Your task to perform on an android device: I would like to use office app to add a animation named "faded zoom" in to the presentation slide 
Image 0: 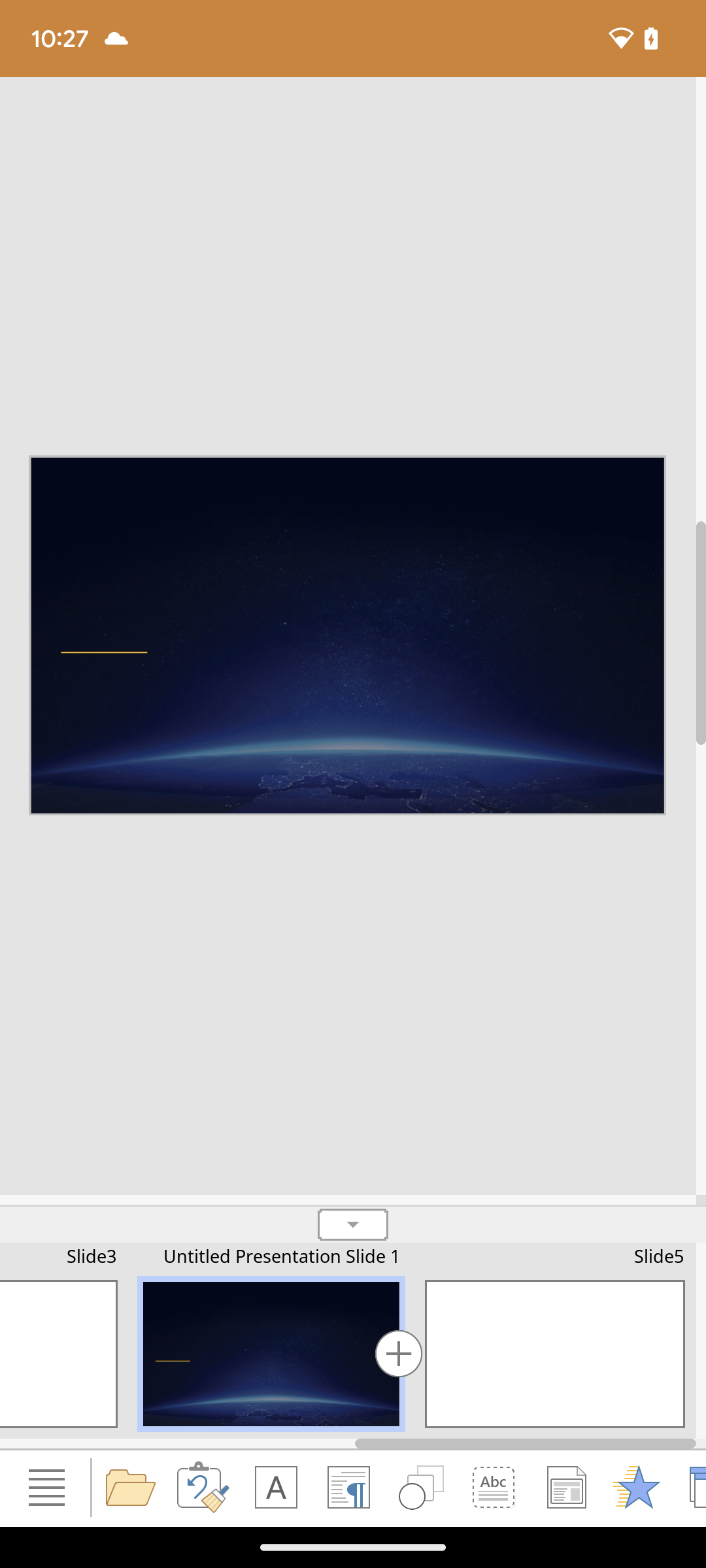
click on the burger menu button at lower left corner of the screen 
Step 0: click (353, 802)
Image 1: 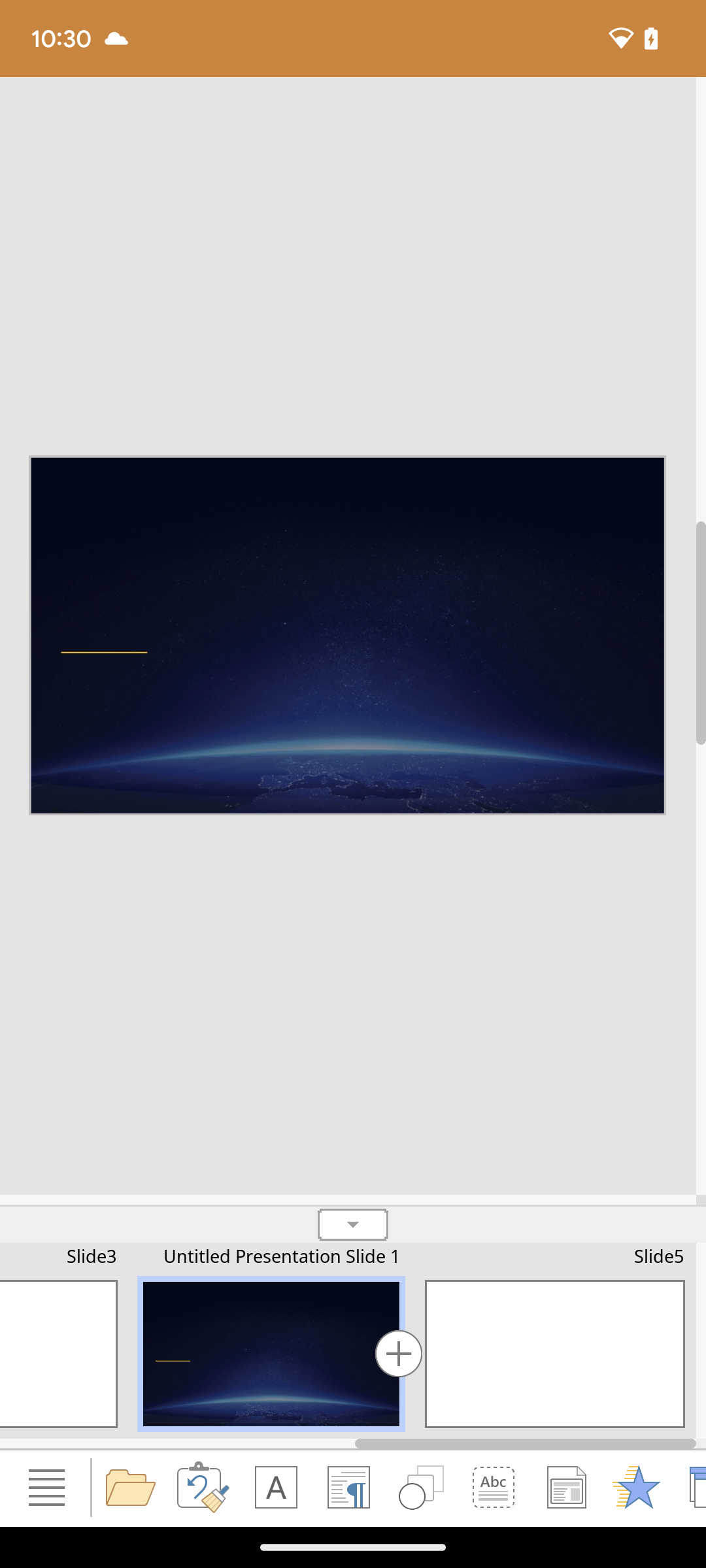
click on the burger menu button at lower left corner of the screen 
Step 1: click (353, 802)
Image 2: 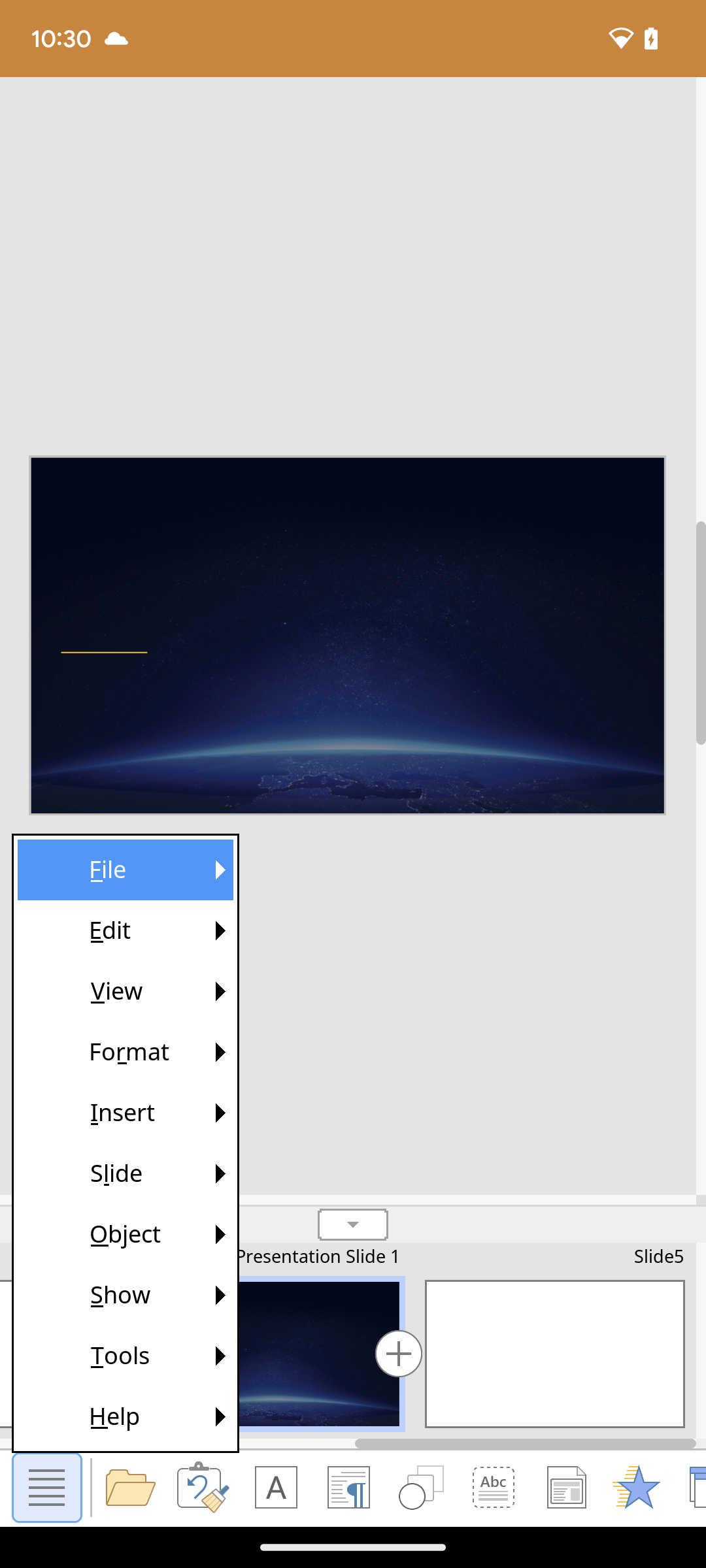
choose slide option on pop up window at the lower left corner of the screen
Step 2: click (353, 802)
Image 3: 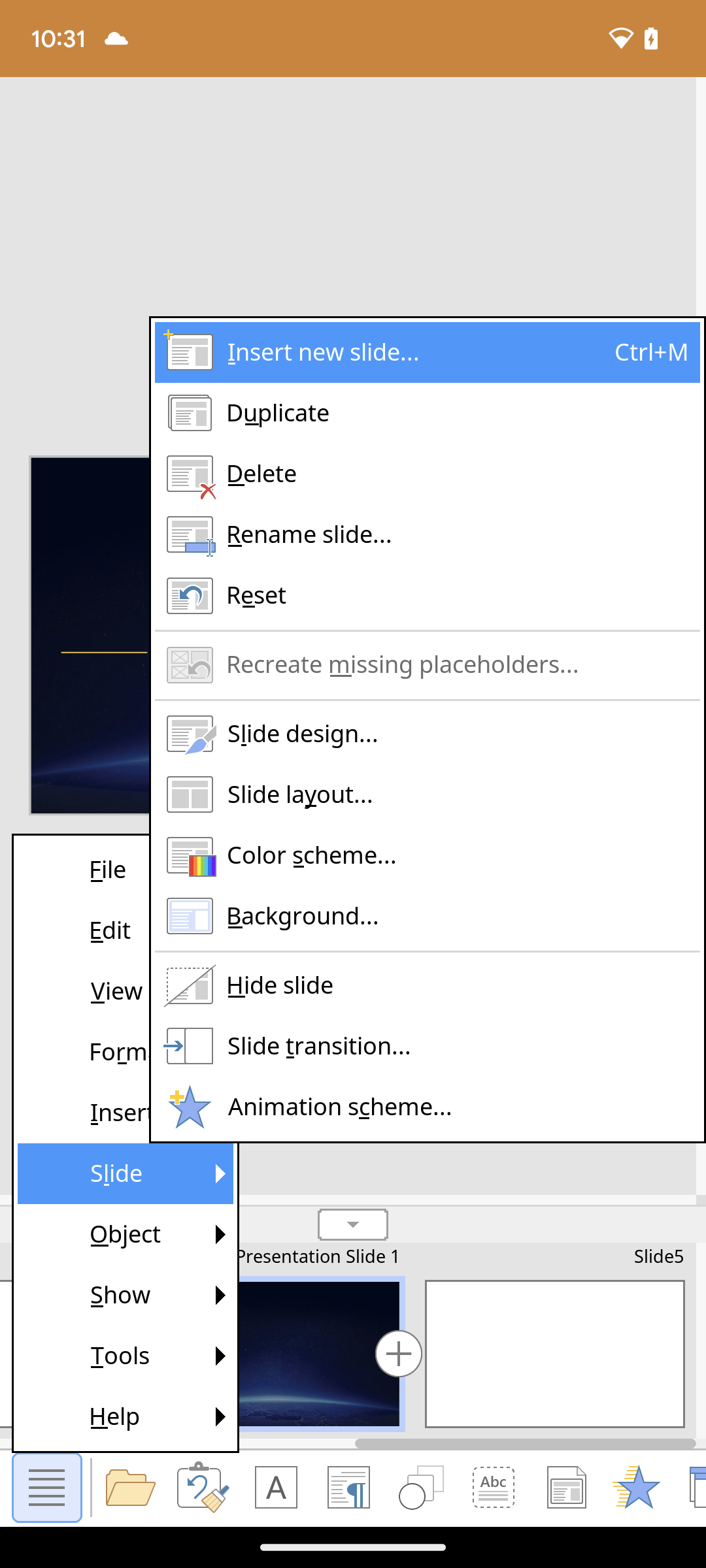
click on animation scheme ( last option) on pop window at the left corner of the screen 
Step 3: click (353, 802)
Image 4: 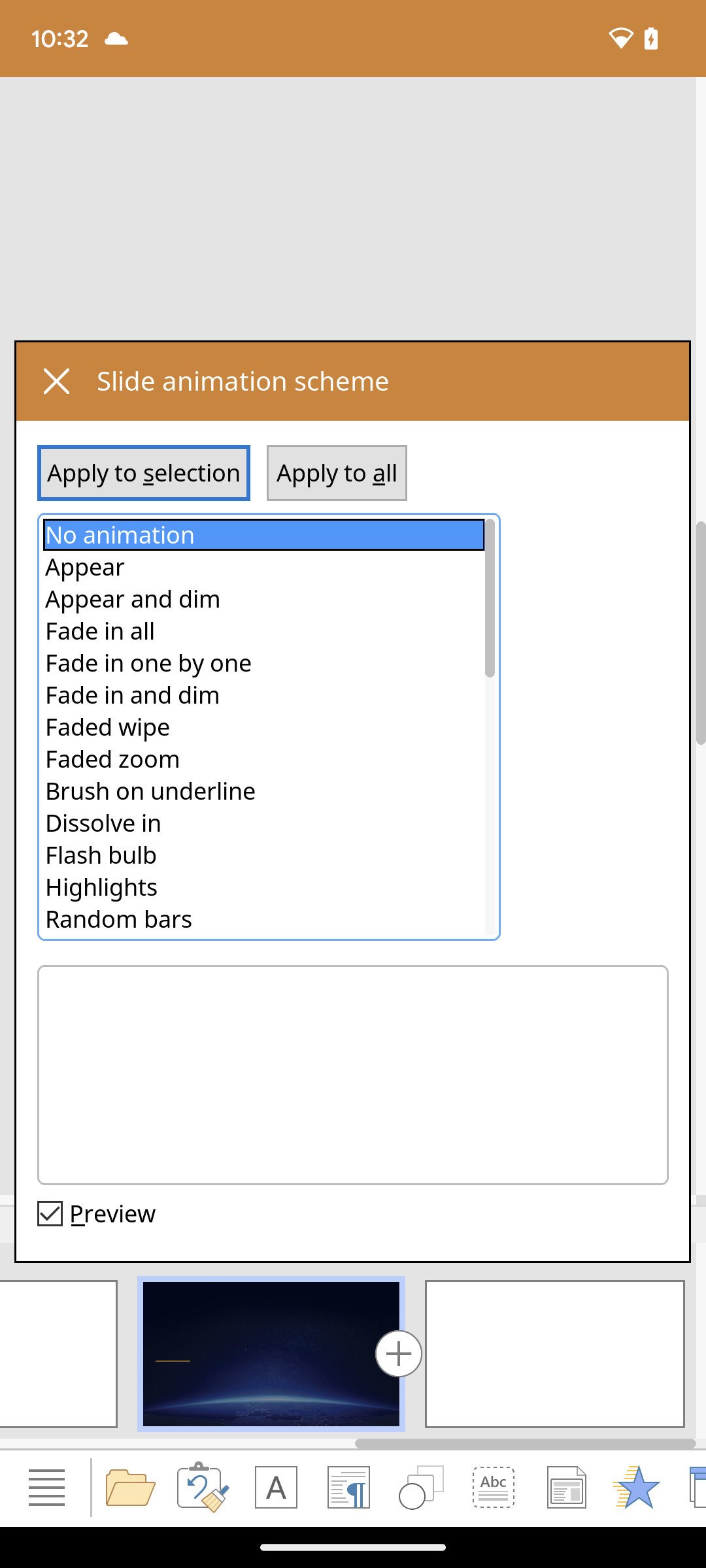
click on faded zoom option on pop up window at the upper left side of the screen 
Step 4: click (353, 802)
Image 5: 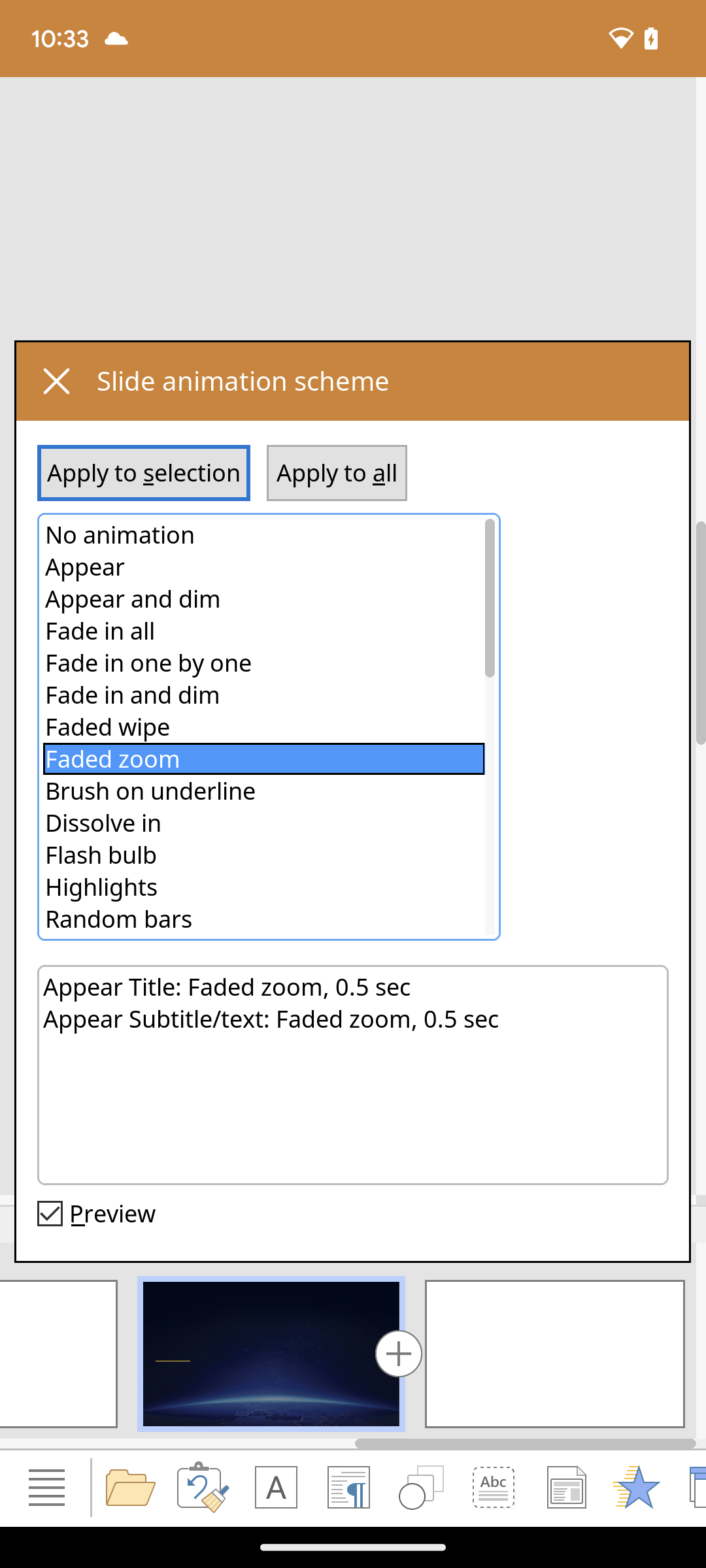
click apply to all button on pop up window at top of the screen to add animation
Step 5: click (353, 802)